Your task to perform on an android device: I'd want to utilize the Amazon app to seek for Switches so I can replace the broken one in my dining room.
Image 0: 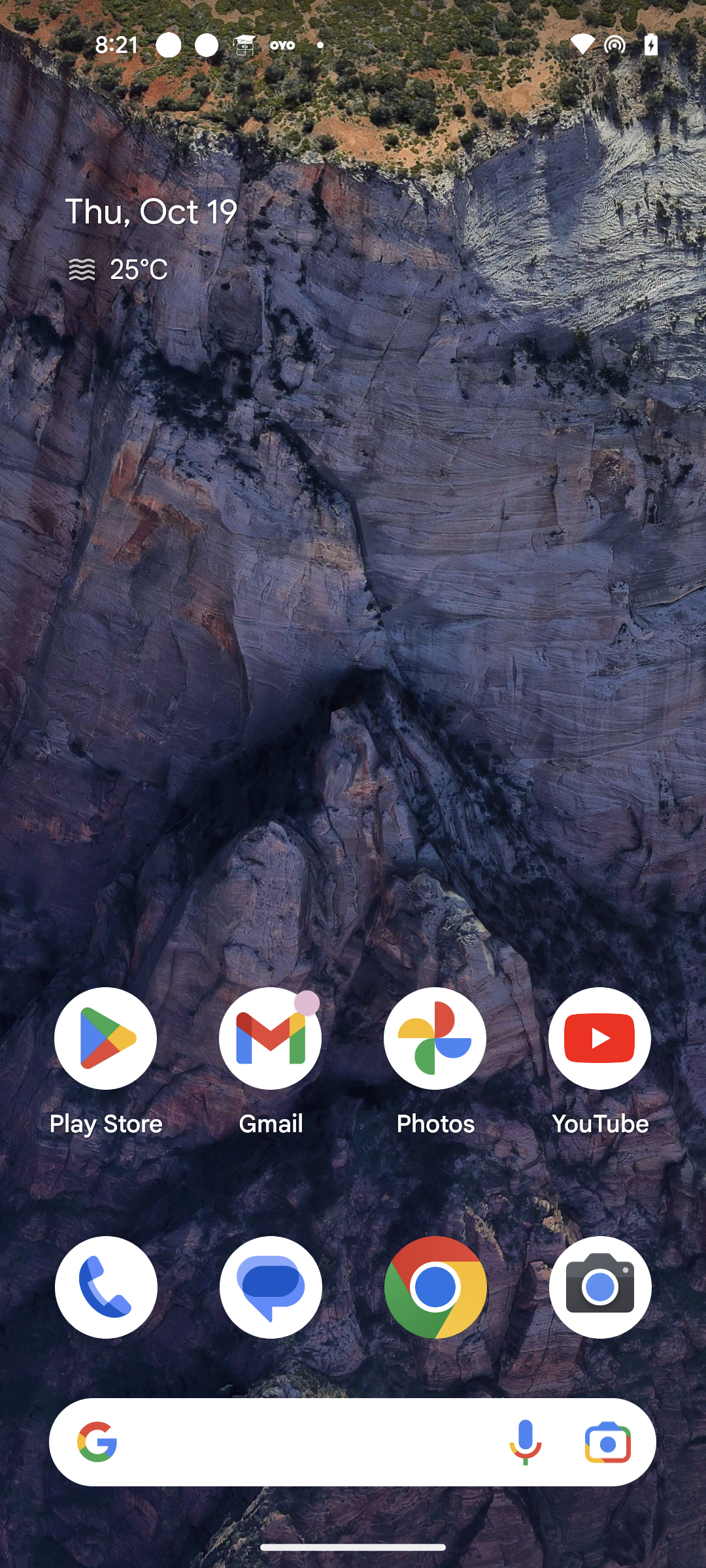
Open Amazon app
Step 0: open app "Amazon"
Image 1: 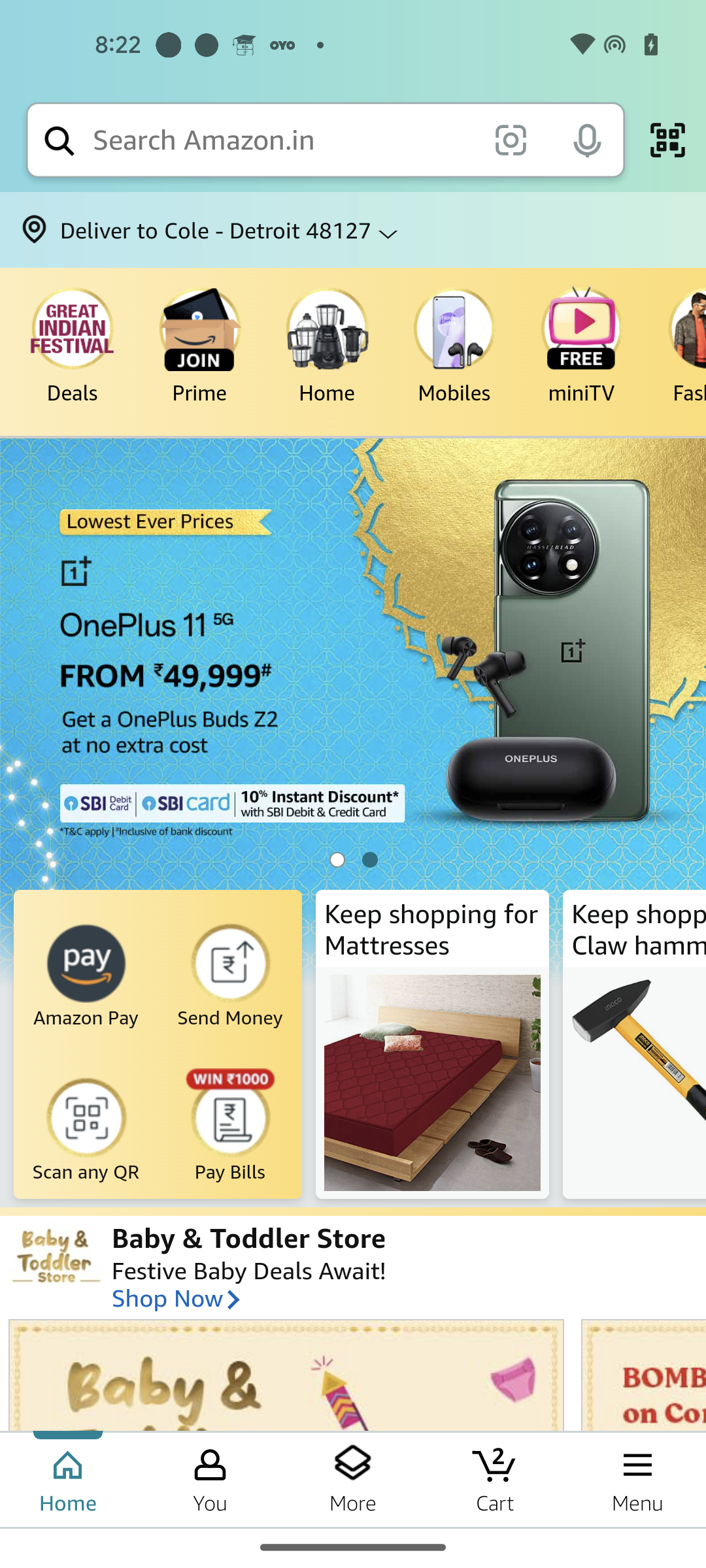
Click on the search bar
Step 1: click (283, 140)
Image 2: 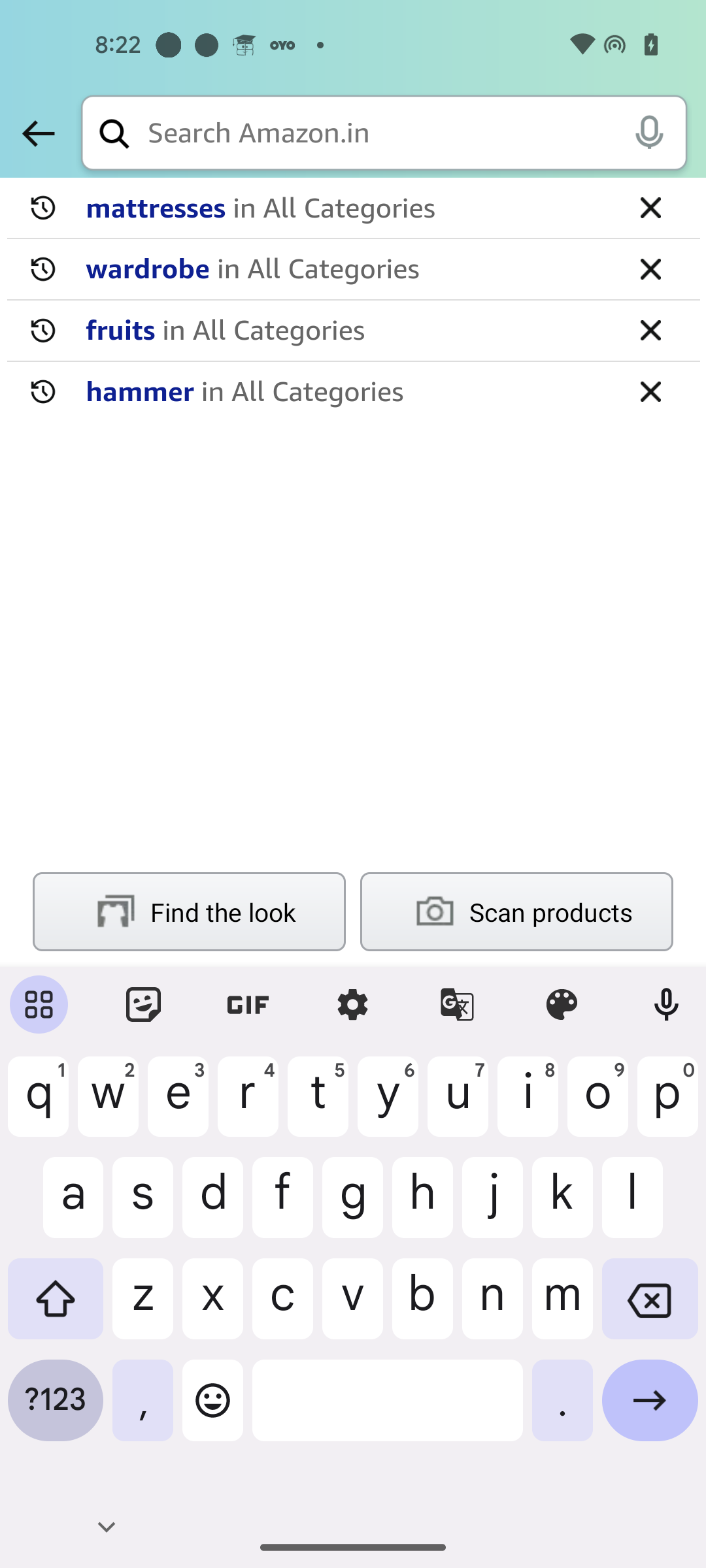
Search for switches
Step 2: type "Switches"
Image 3: 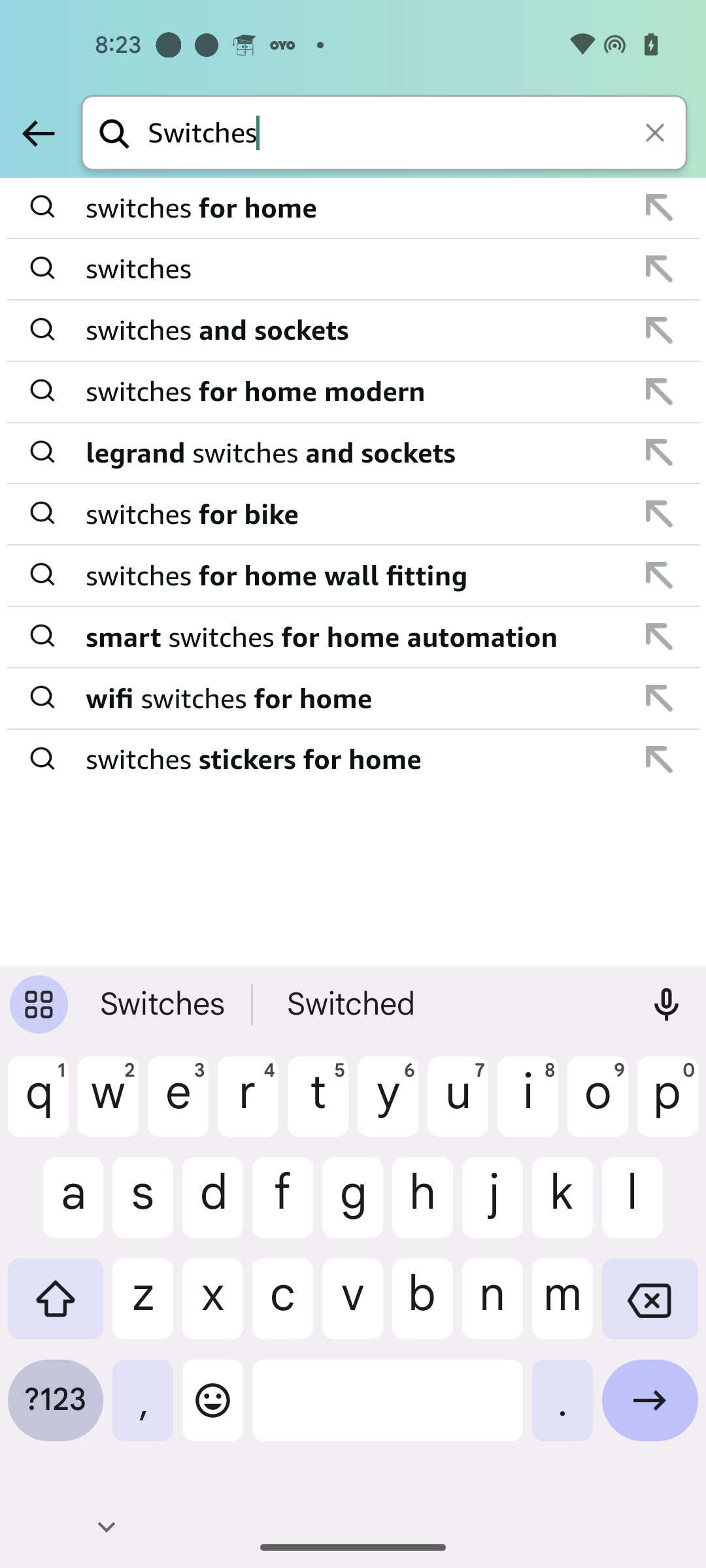
Select the first search result
Step 3: click (354, 208)